Your task to perform on an android device: I want to search for Yonex Badminton Racket on the Sports Direct app for myself.
Image 0: 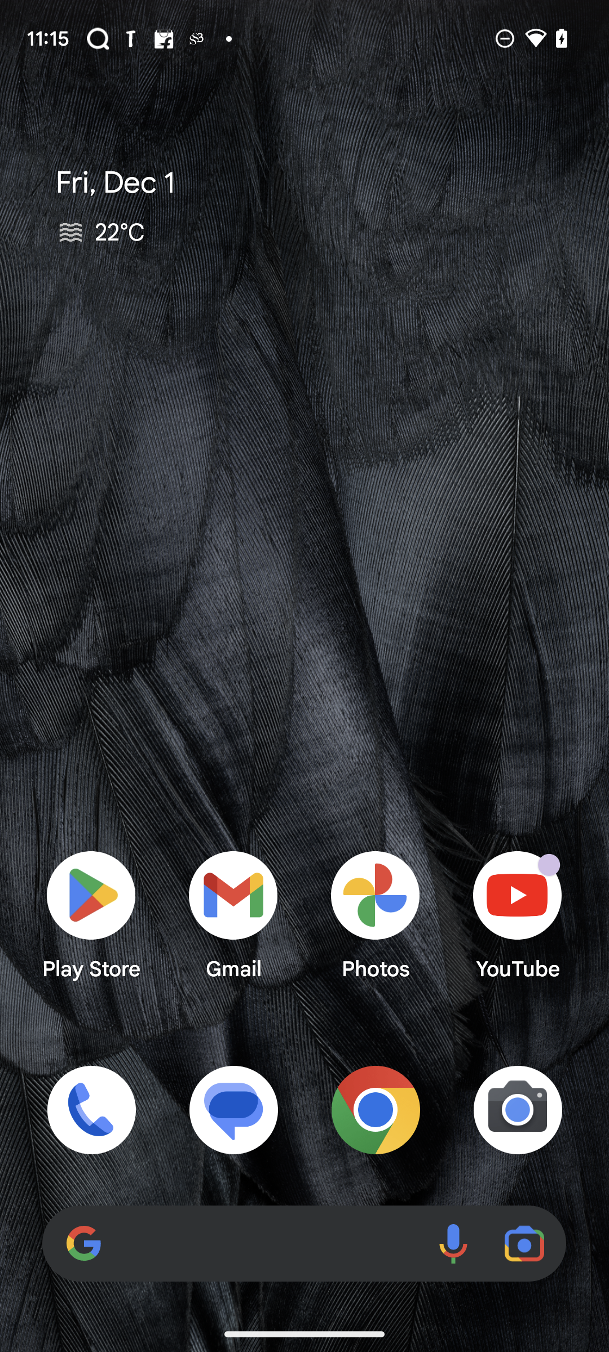
Open the Sports Direct app.
Step 0: open app "Sports Direct"
Image 1: 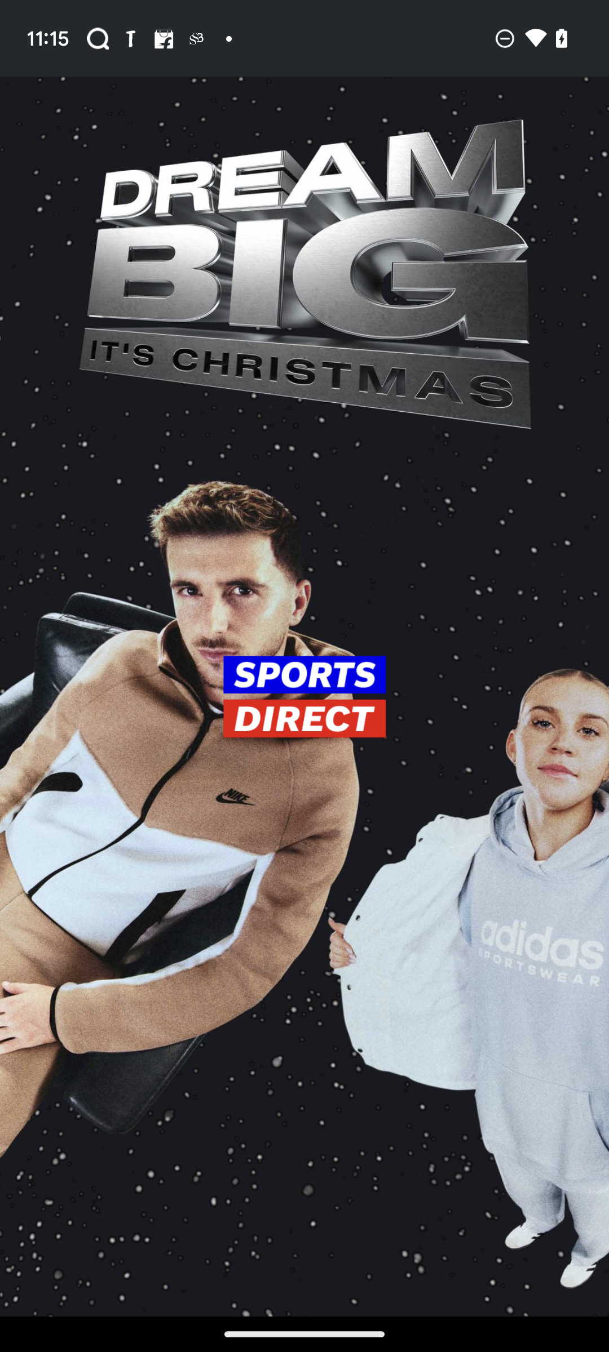
Open the Sports Direct app.
Step 1: wait
Image 2: 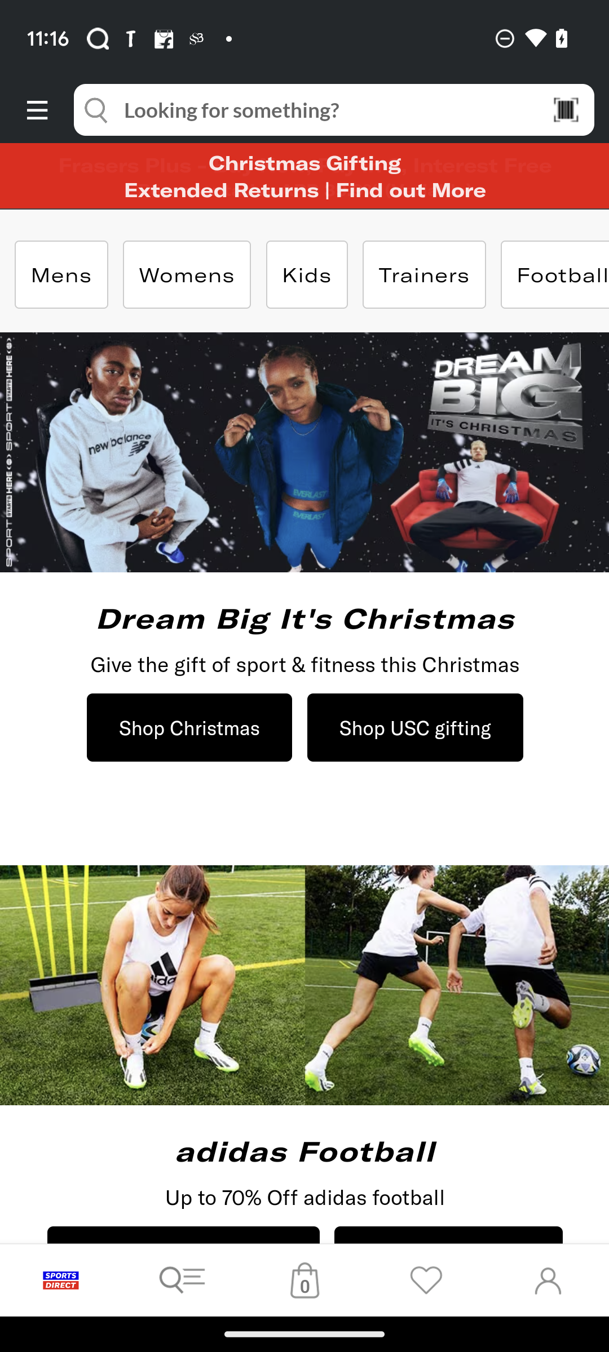
Click on the search bar on the top of the screen.
Step 2: wait
Image 3: 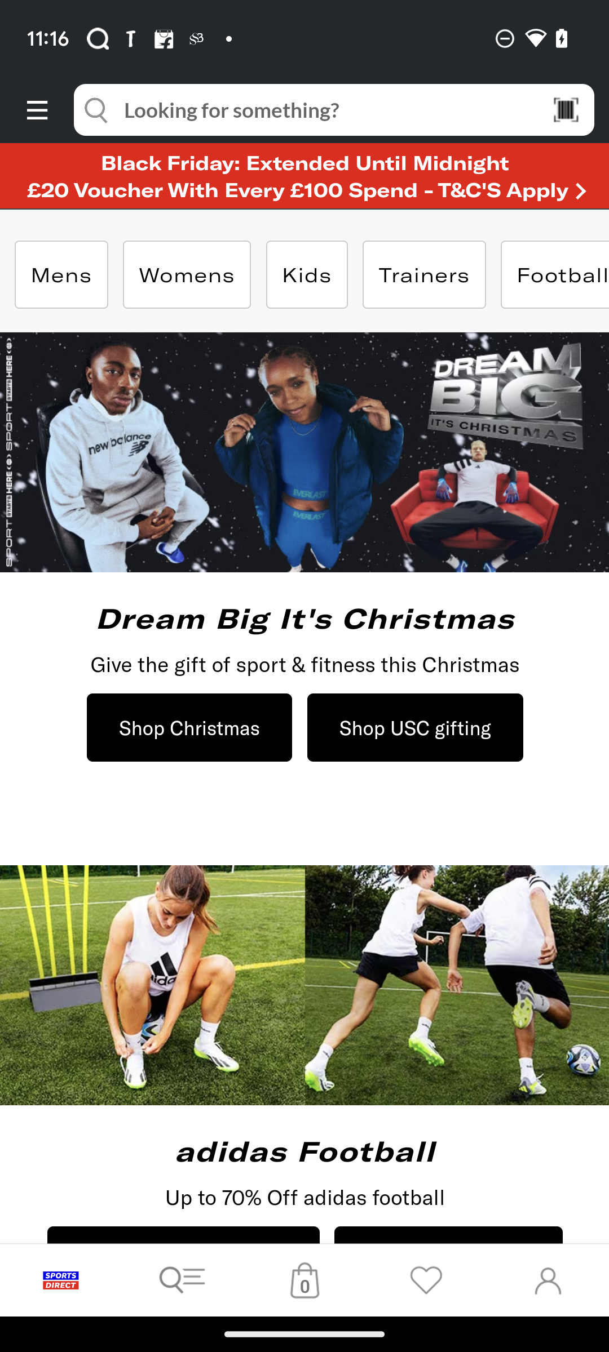
Click on the search bar on the top of the screen.
Step 3: click (356, 110)
Image 4: 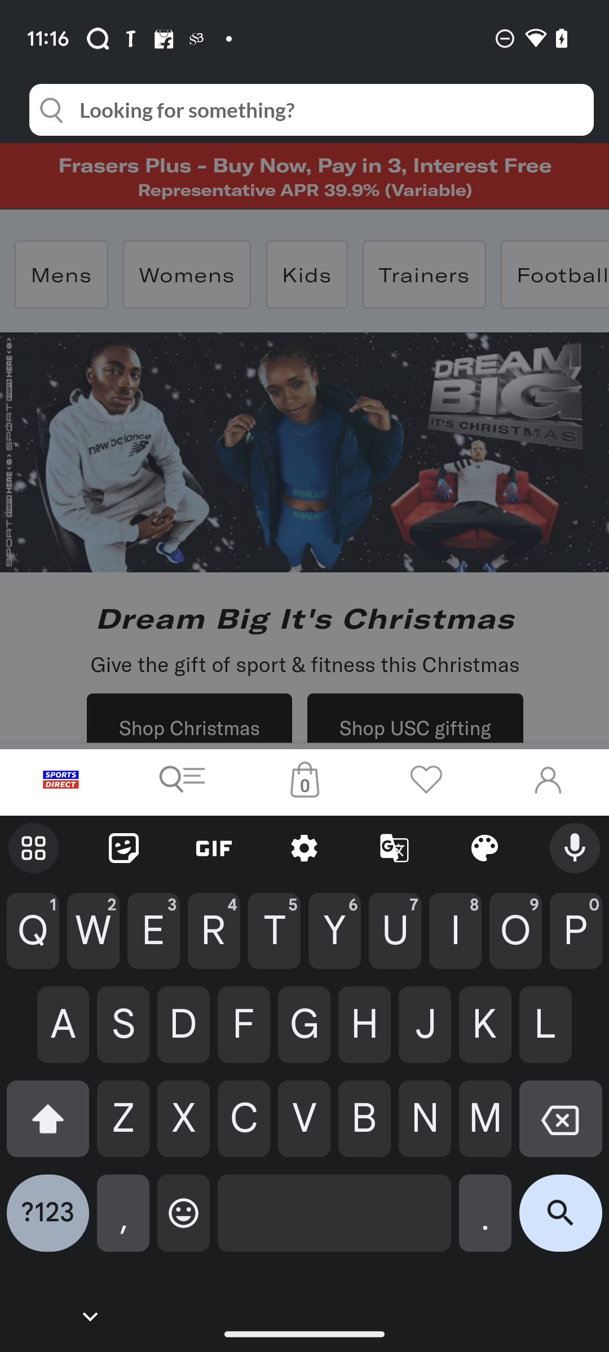
Enter Yonex Badminton Racket in the search box.
Step 4: type "Yonex Badminton Racket"
Image 5: 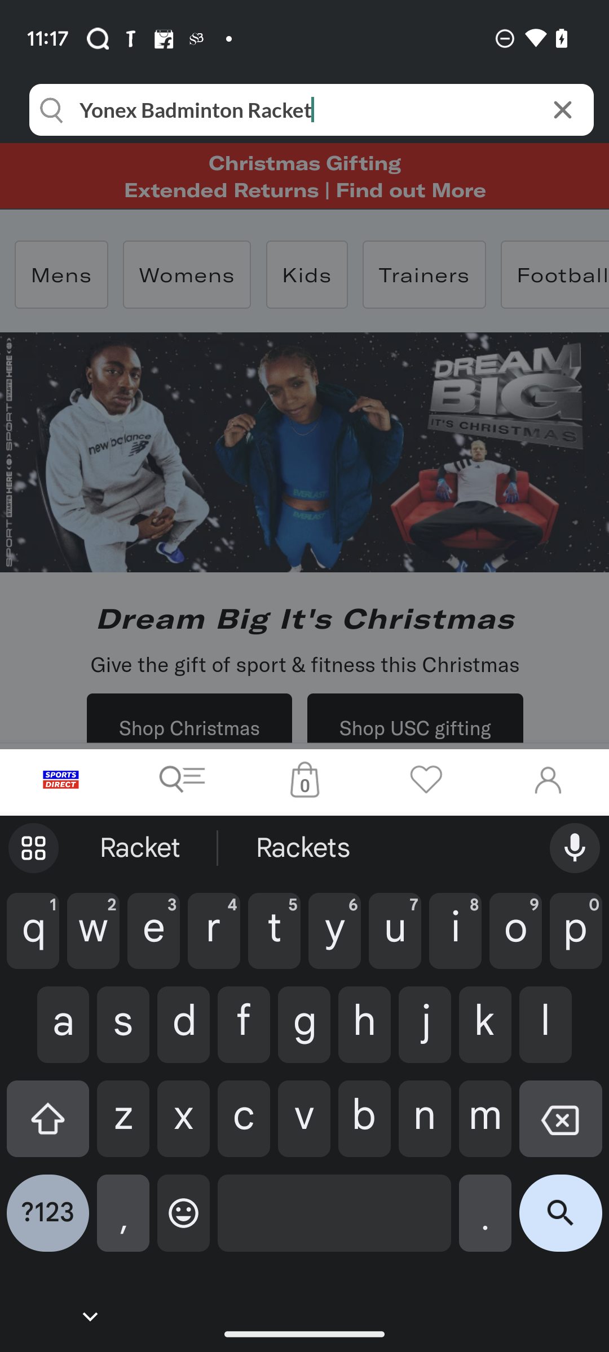
Click on the search icon on the bottom right side of the screen.
Step 5: click (561, 1222)